Your task to perform on an android device: I also want to search for hotels to stay at after reaching Berlin. I'm looking for a hotel with a single room, and the stay dates are January 1, 2024, to January 5, 2024, so search for the hotel in Berlin, Germany, for a stay on these days in the Booking.com app.
Image 0: 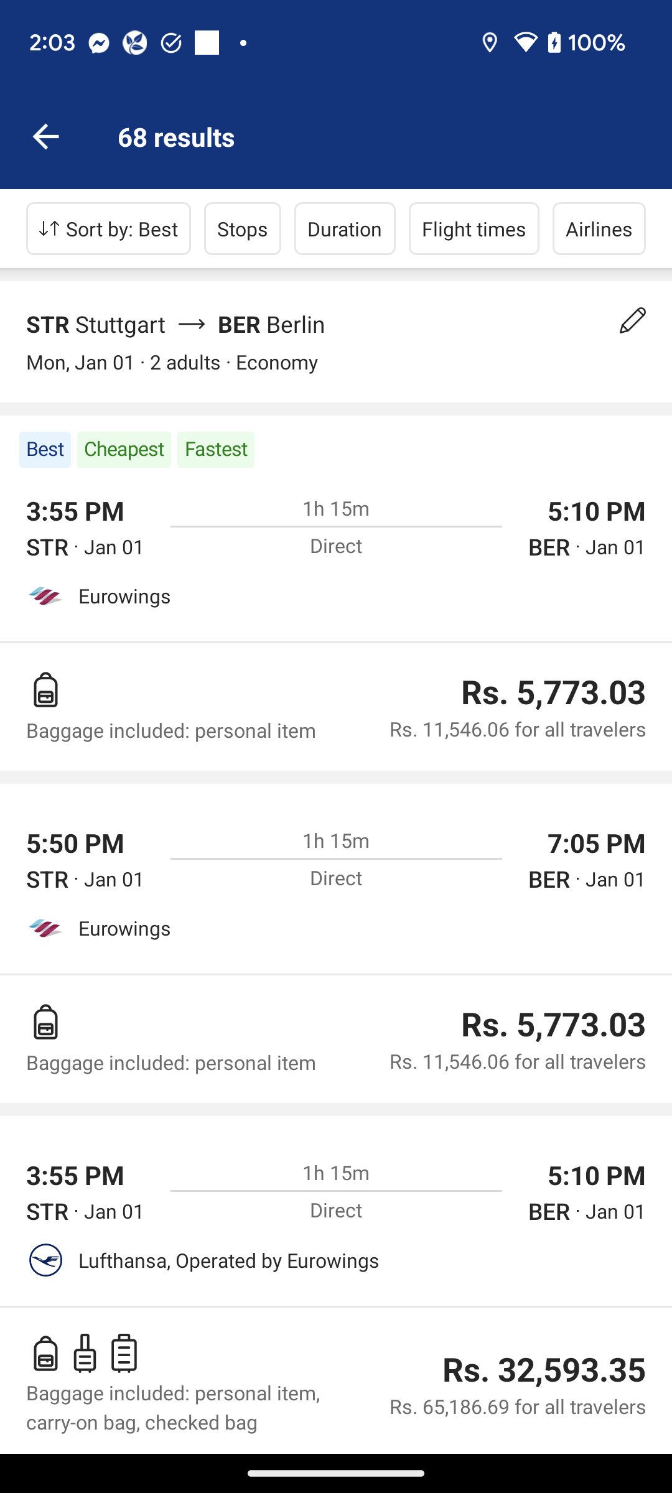
Go back to the previous page to search for the hotels.
Step 0: press back button
Image 1: 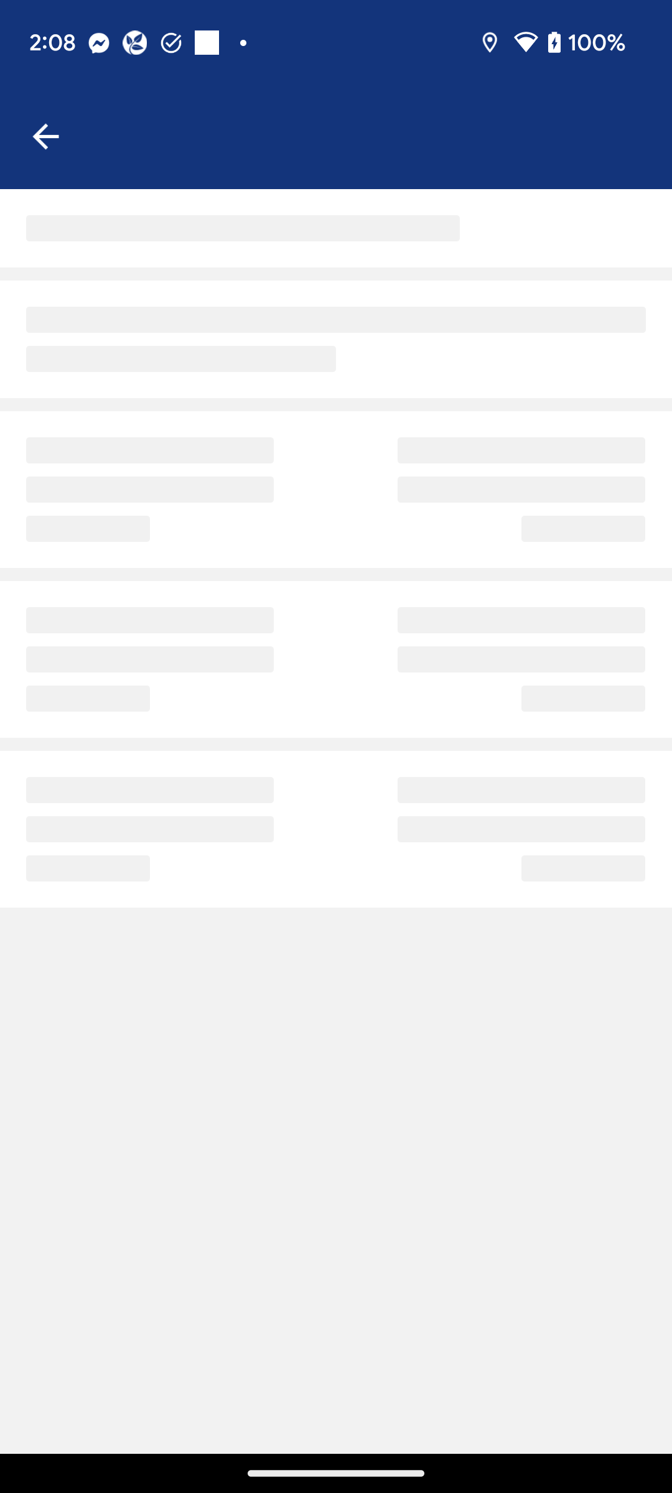
Go back to the previous page to search for the hotels.
Step 1: wait
Image 2: 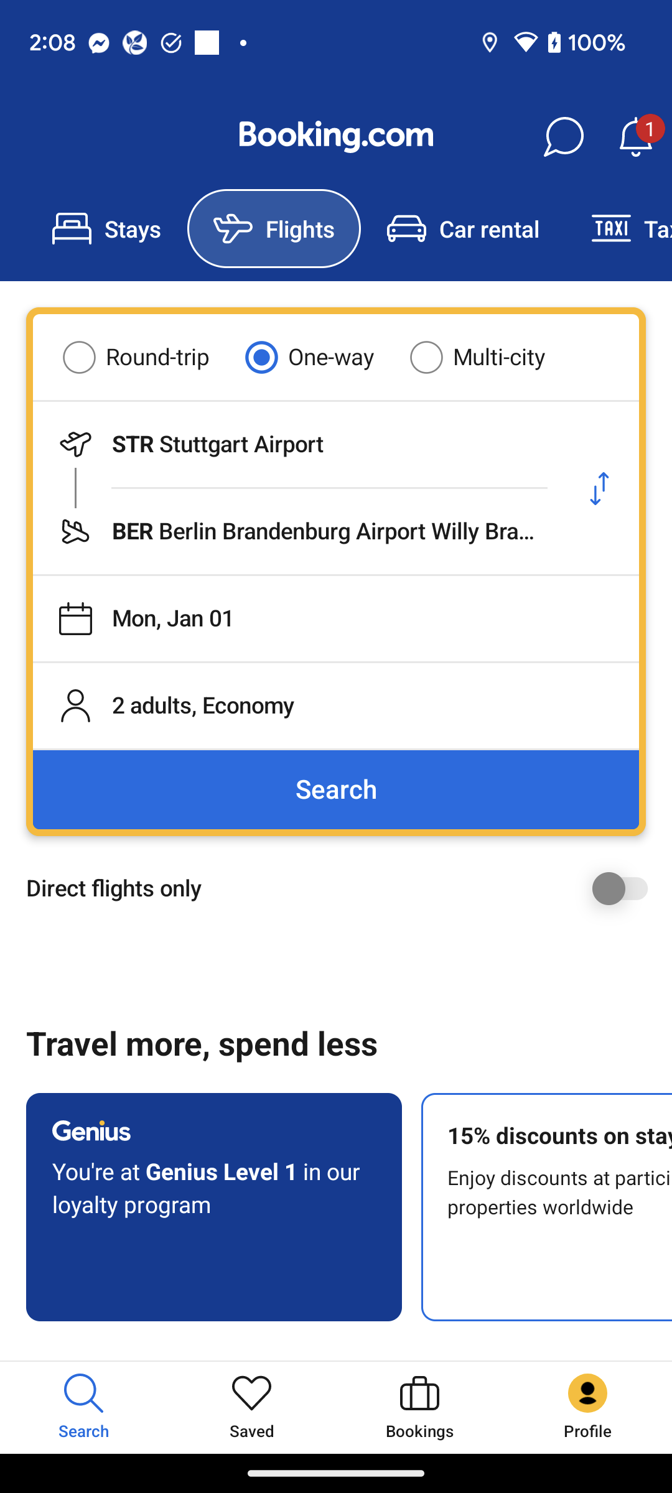
Click on the Stays tab to search for the hotels.
Step 2: click (133, 228)
Image 3: 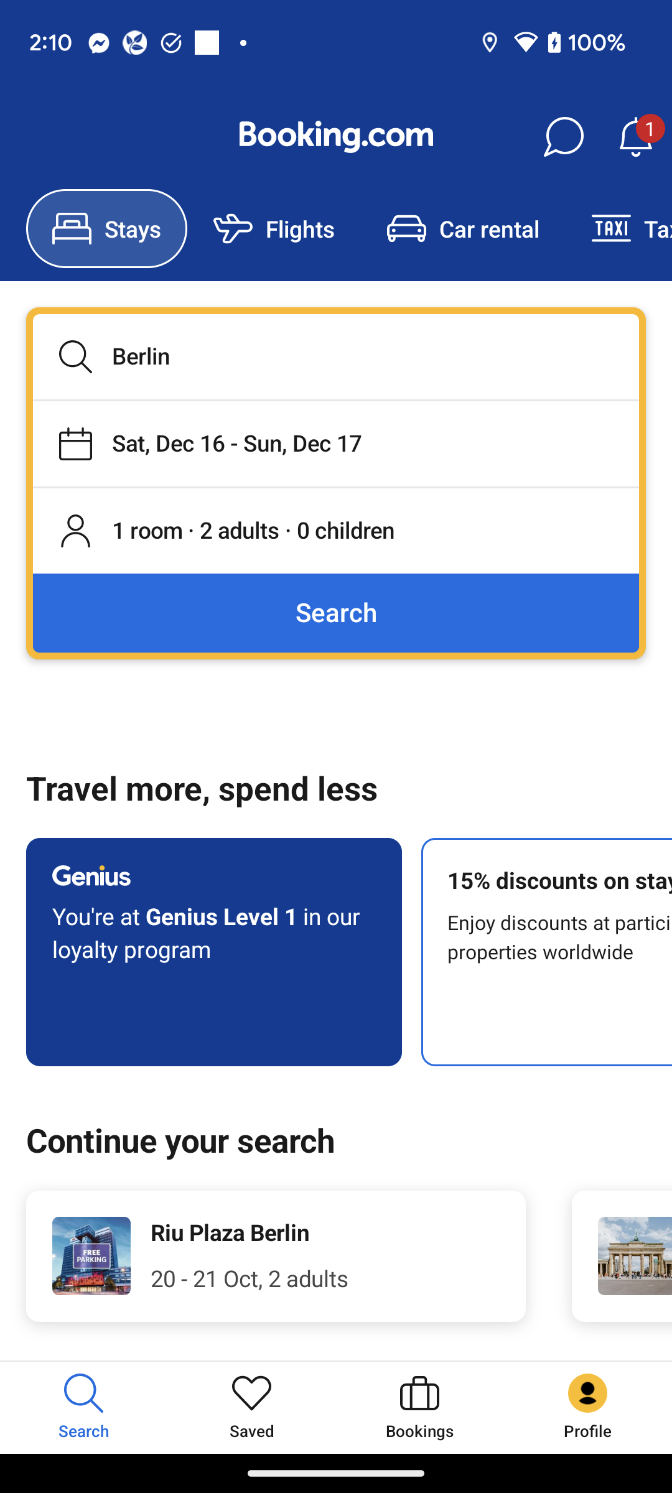
Click on the search icon to search for the hotels by location.
Step 3: click (336, 356)
Image 4: 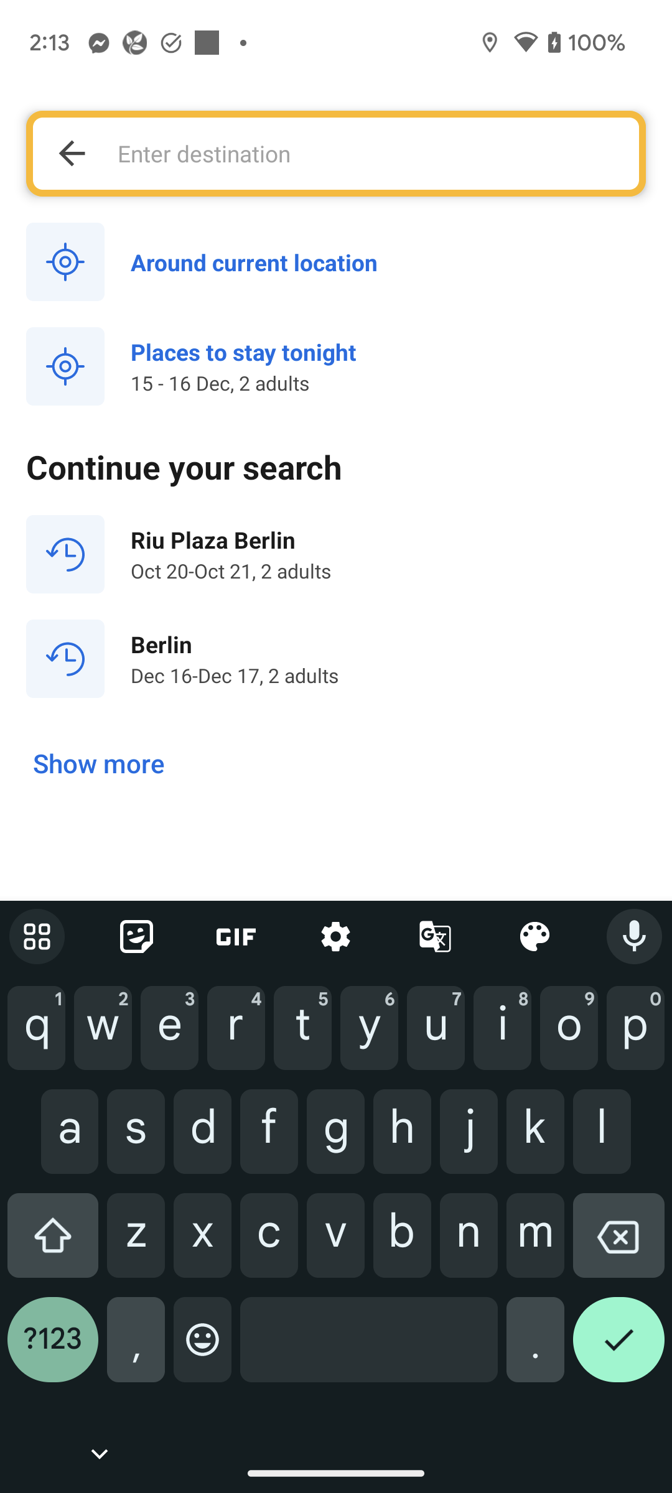
Type Berlin, Germany in the search bar to search for the hotels to stay in this city
Step 4: type "Berlin, Germany"
Image 5: 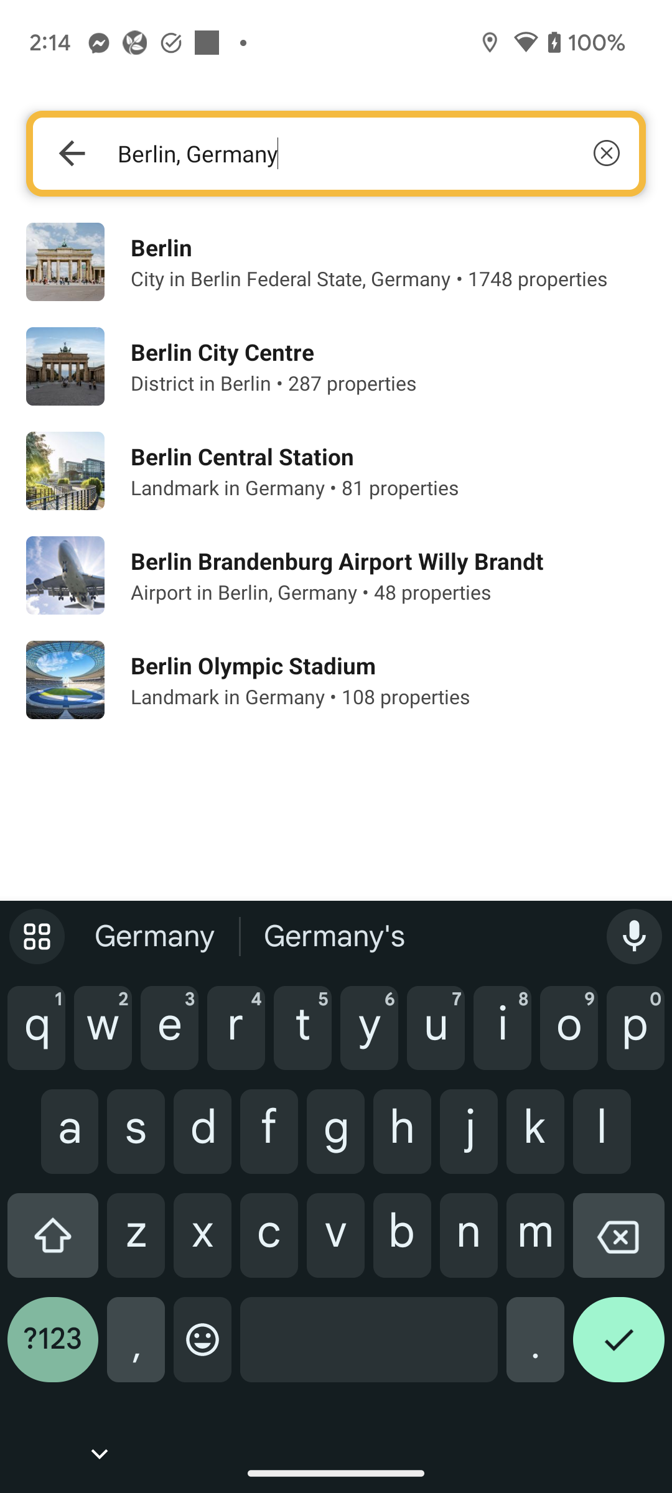
Click on the Berlin, Germany option to select the city to stay
Step 5: click (336, 261)
Image 6: 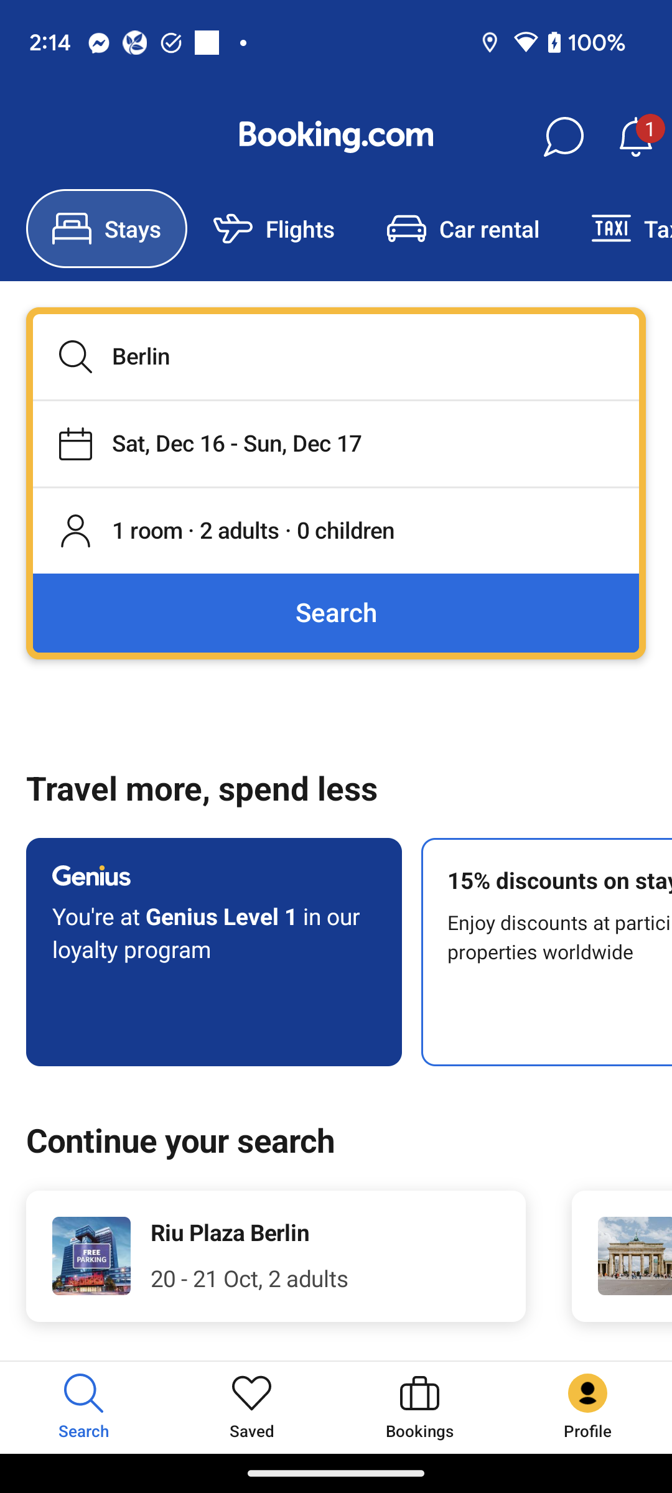
Click on the date section to select the date of stays.
Step 6: click (336, 444)
Image 7: 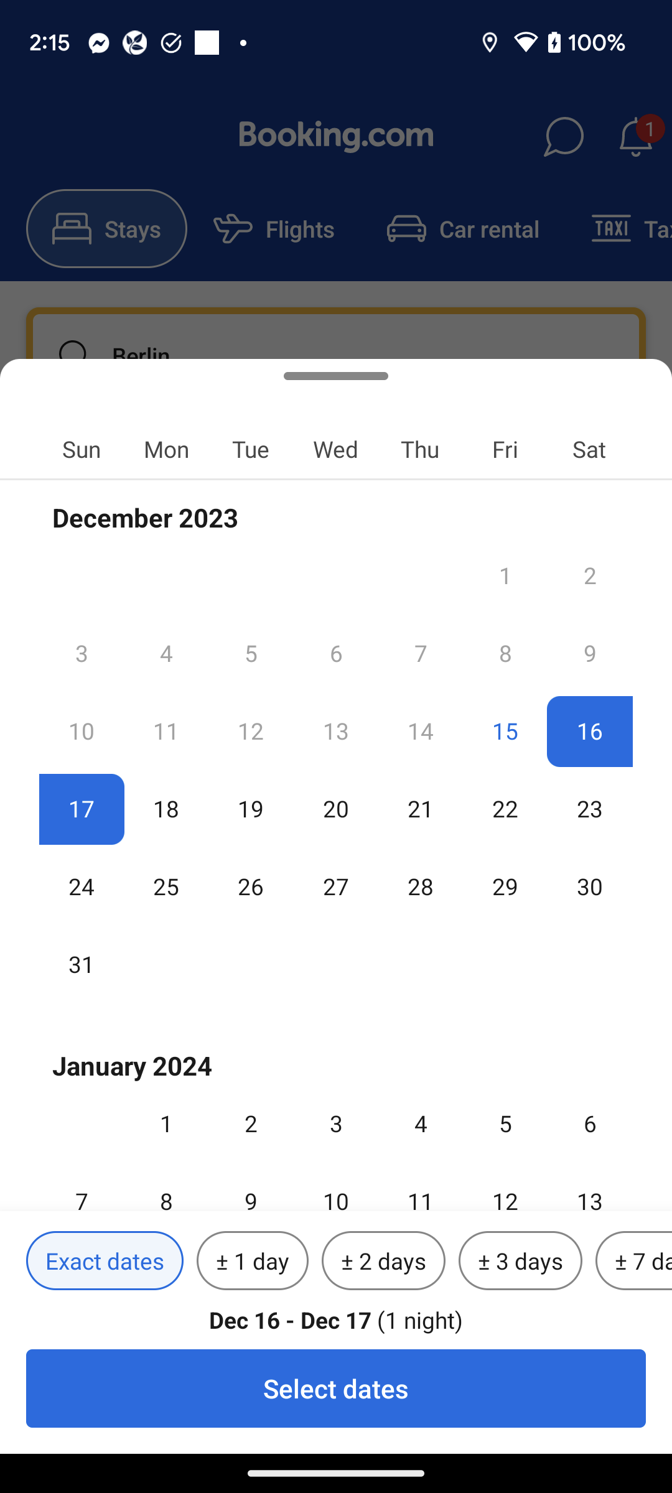
Click on the January 1 to select the check in date
Step 7: click (166, 1123)
Image 8: 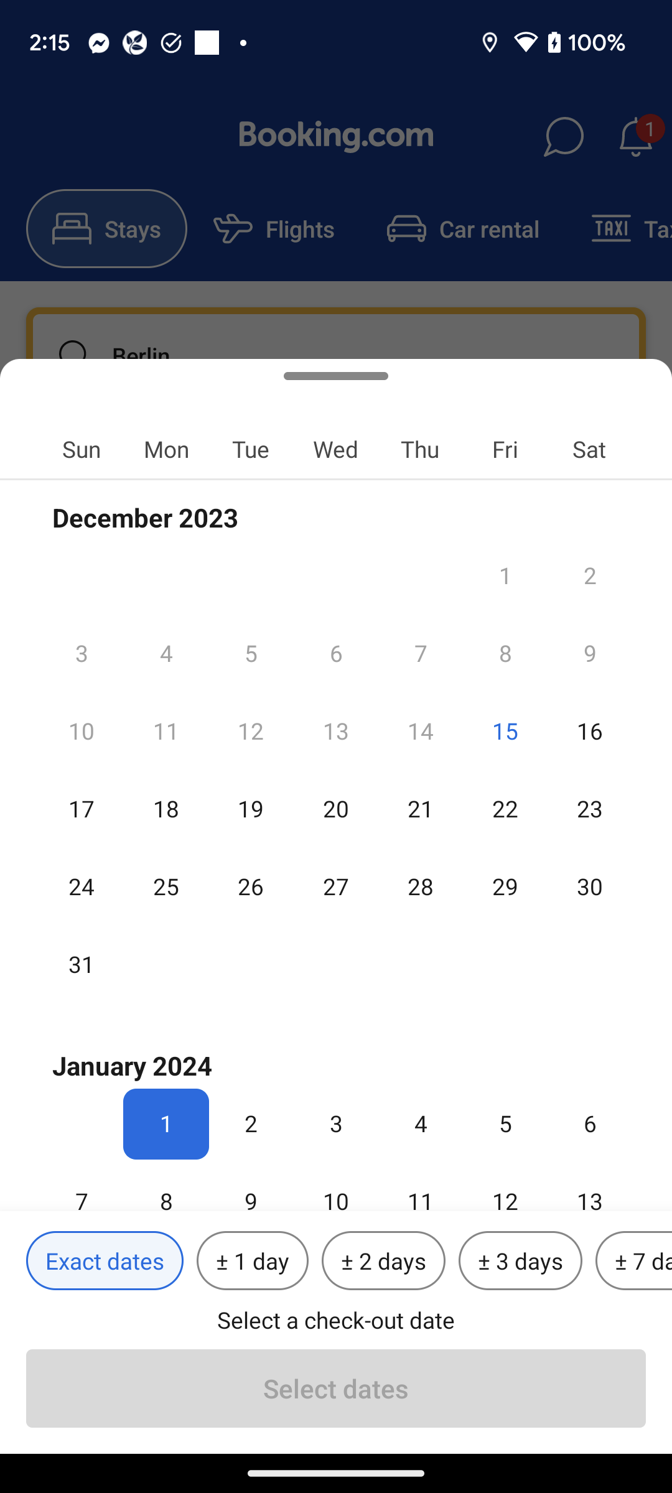
Click on January 5 to select the check out date
Step 8: click (505, 1123)
Image 9: 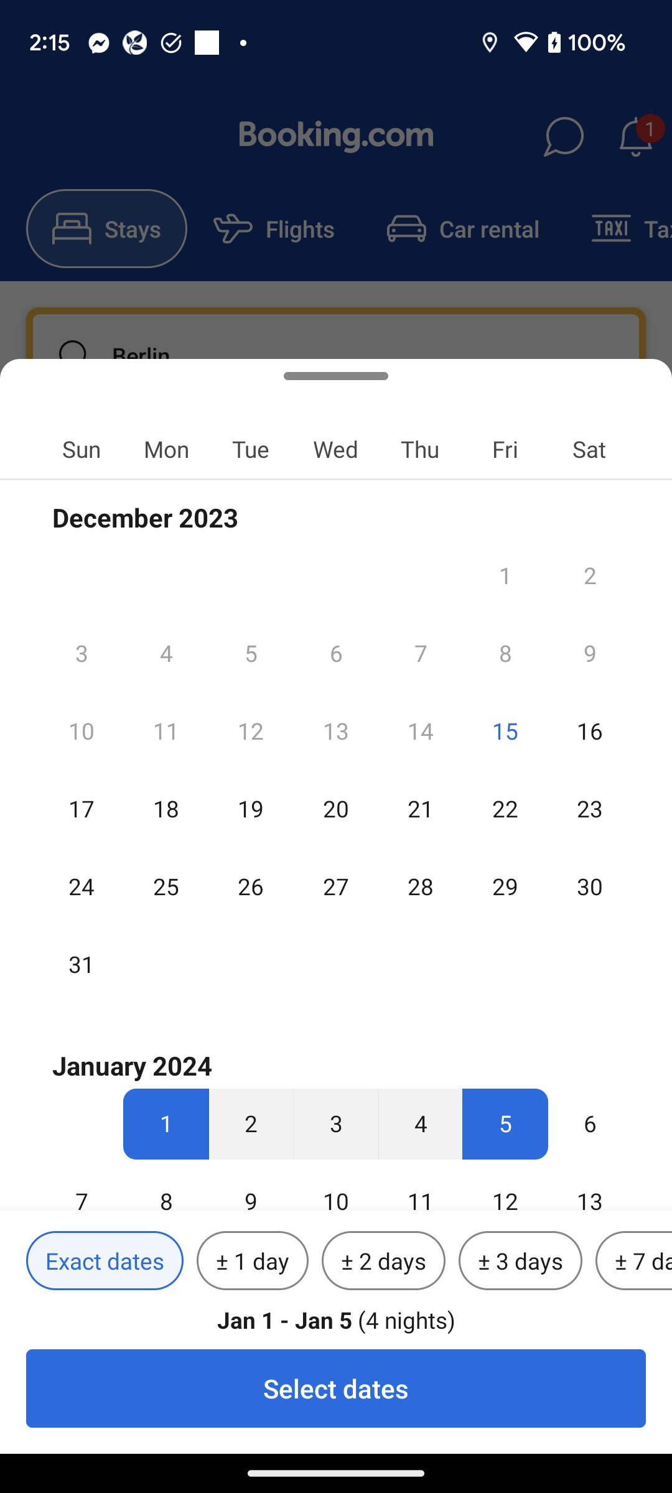
Click on the select dates option to confirm the stays dates.
Step 9: click (336, 1388)
Image 10: 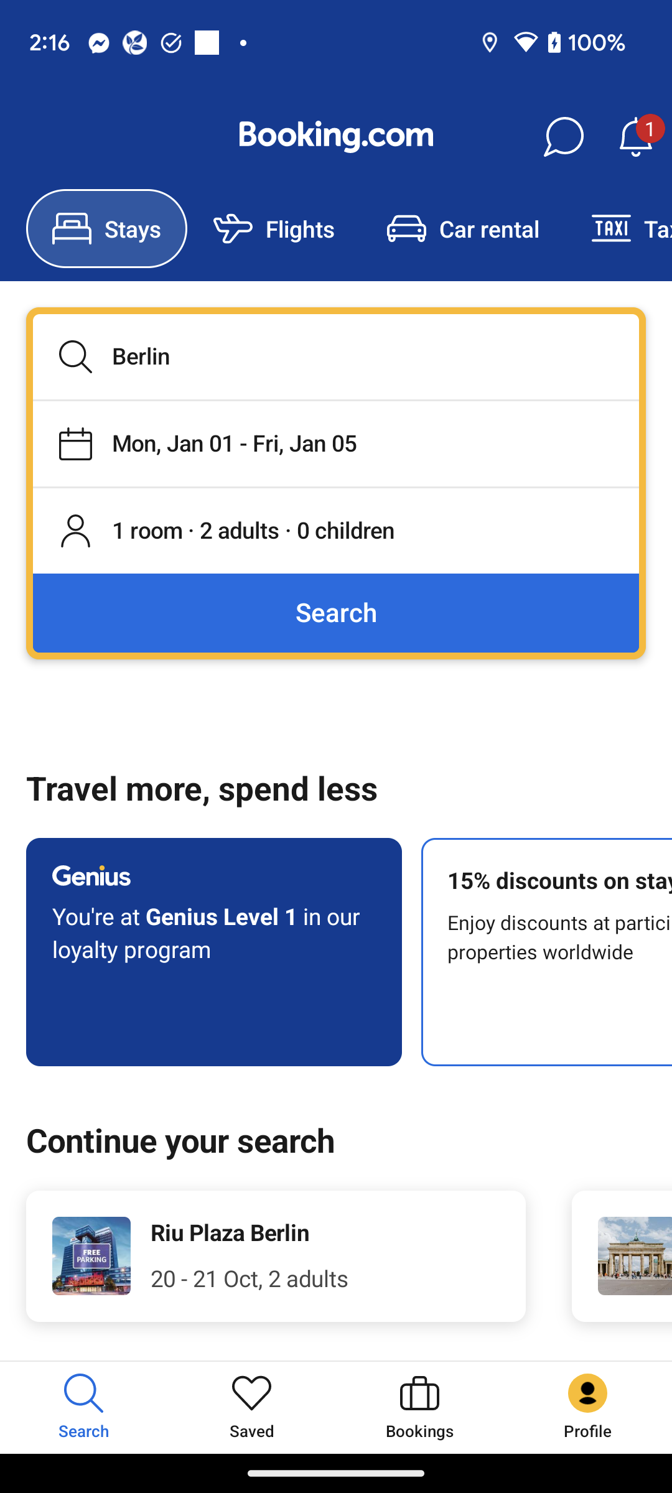
Click on the search button to search for the hotels in this city.
Step 10: click (336, 613)